Your task to perform on an android device: I misplaced a green file on my smartphone and would like to download it from Google Drive
Image 0: 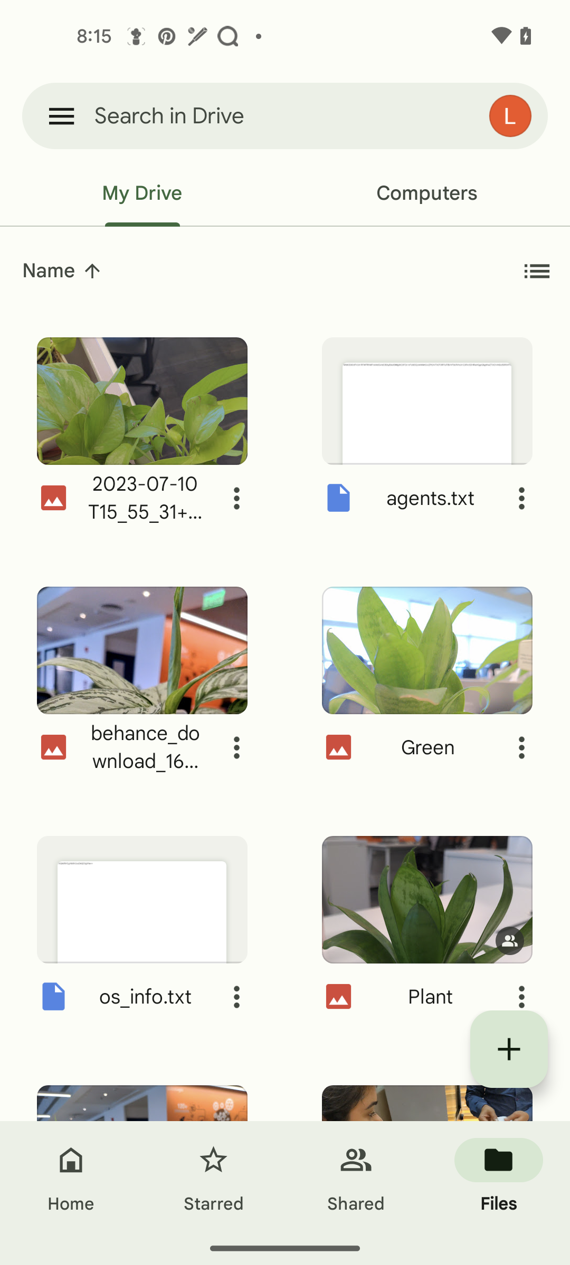
click on the green file 3 dot icon
Step 0: click (521, 747)
Image 1: 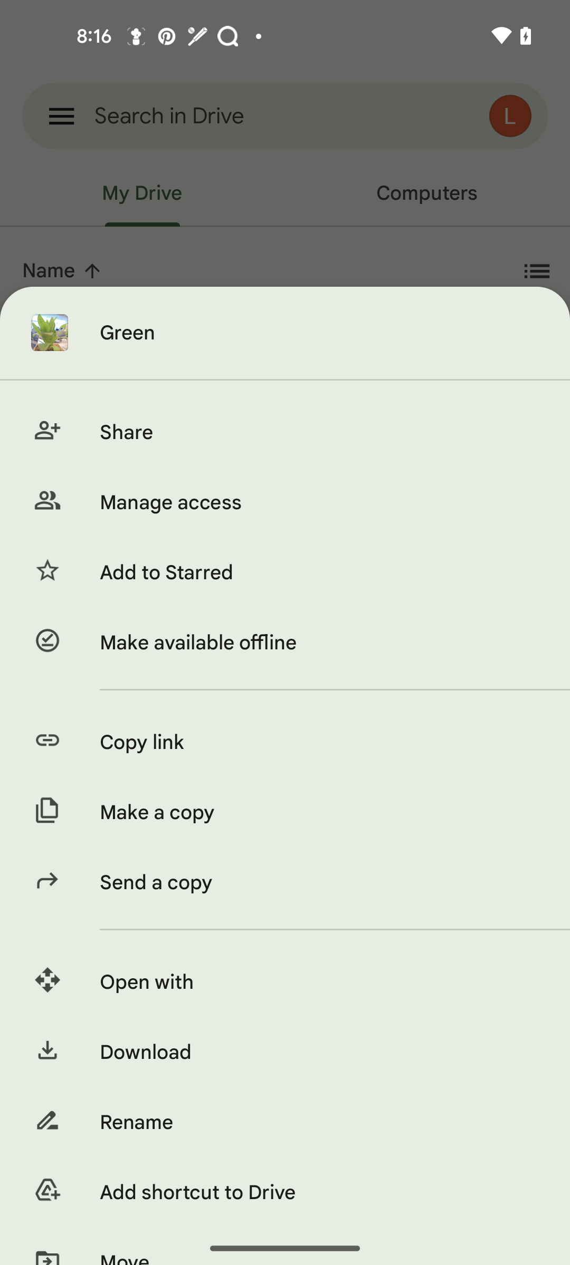
click on the download option
Step 1: click (318, 1052)